Your task to perform on an android device: View the women´s colorblock casual sneakers,lace up comfy soft
Image 0: 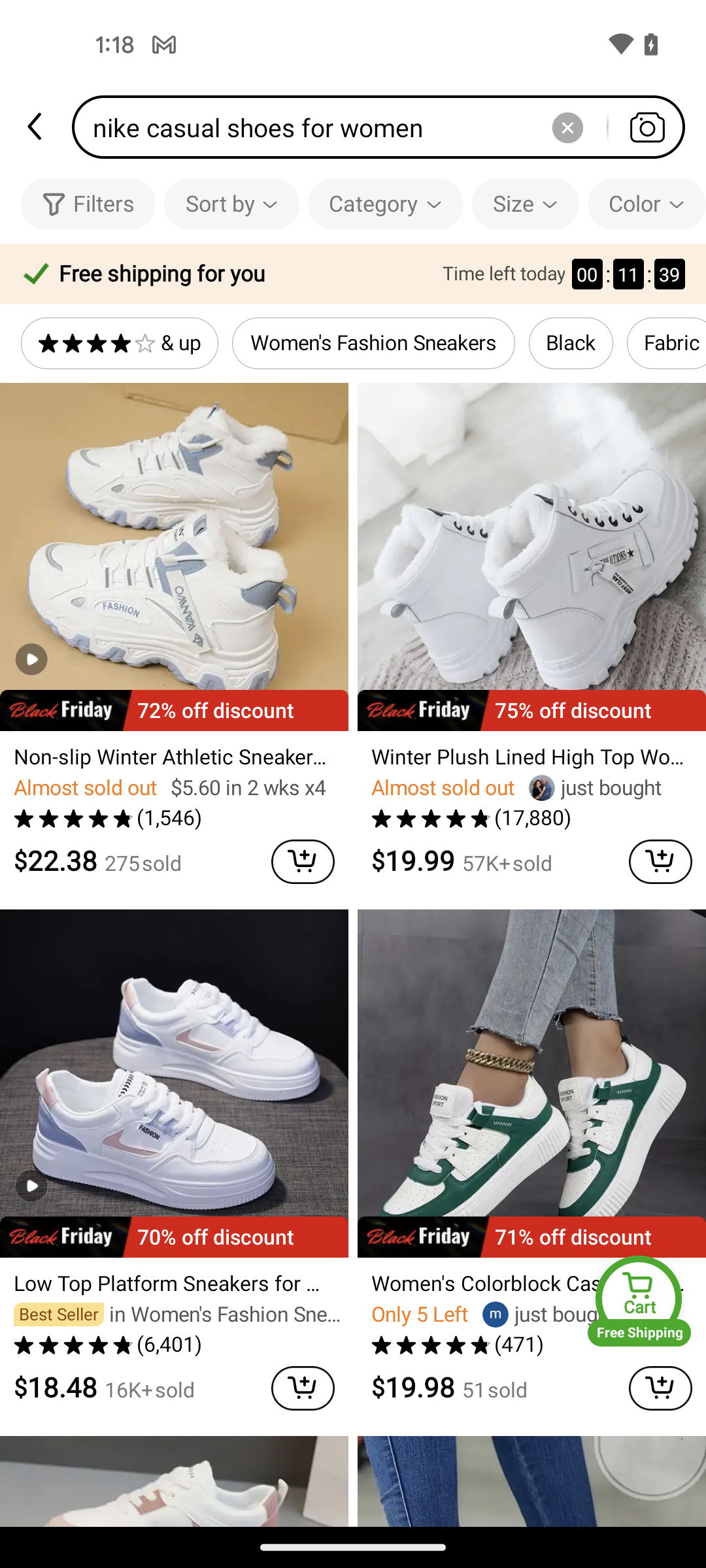
Tap on the women´s colorblock casual sneakers,lace up comfy soft
Step 0: click (531, 1166)
Image 1: 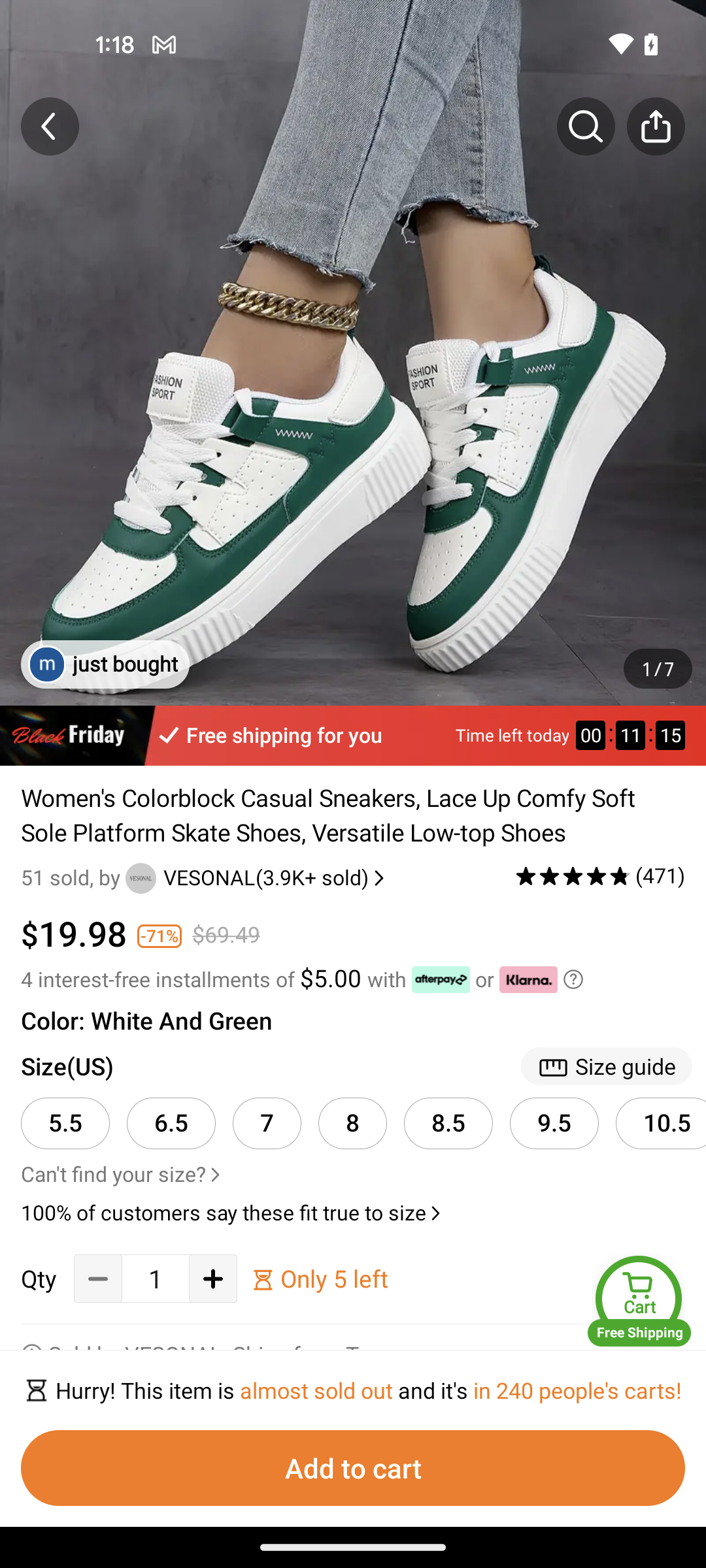
Swipe up to view more details
Step 1: scroll down